Your task to perform on an android device: I want to browse Martin Garrix's songs on the Wynk app because he's my favorite musician.
Image 0: 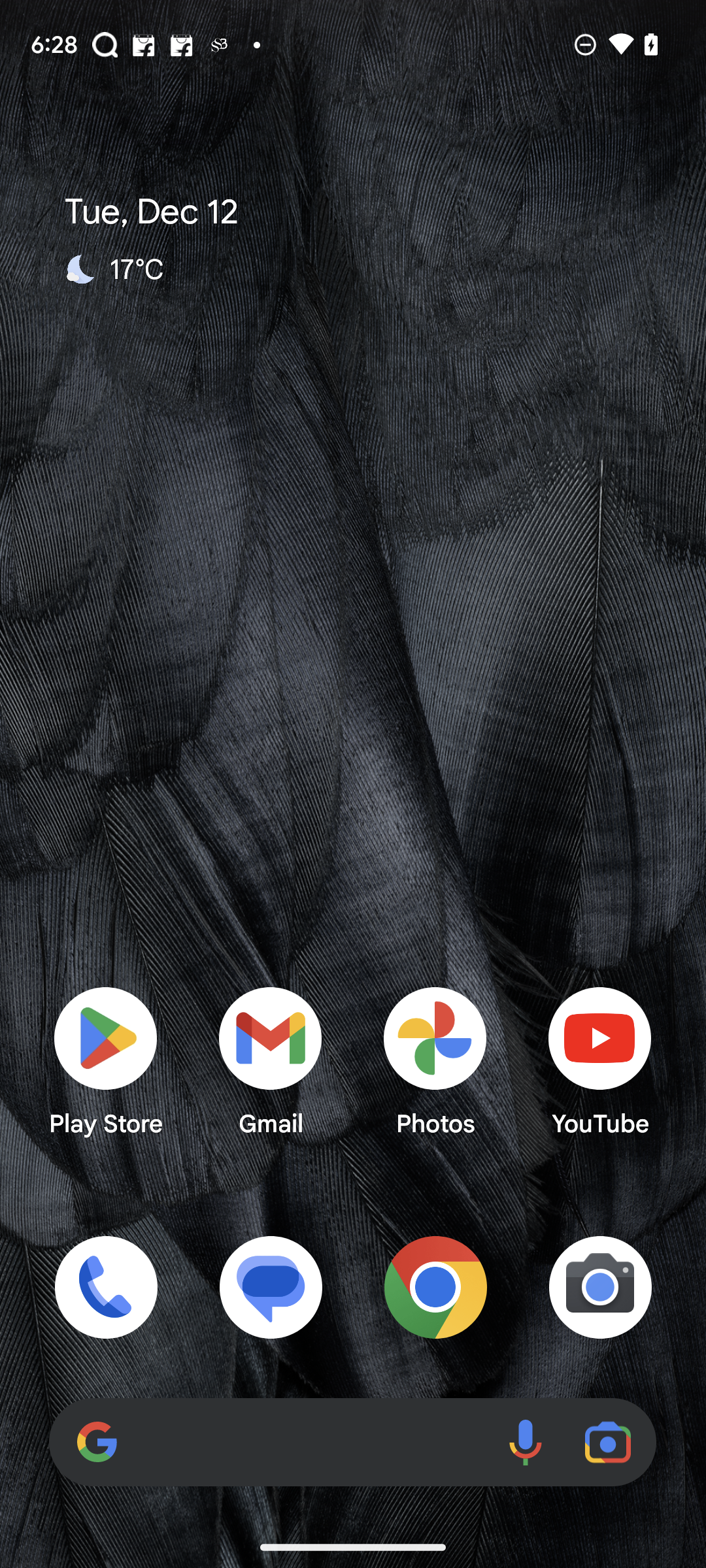
Open the Wynk app.
Step 0: open app "Wynk Music"
Image 1: 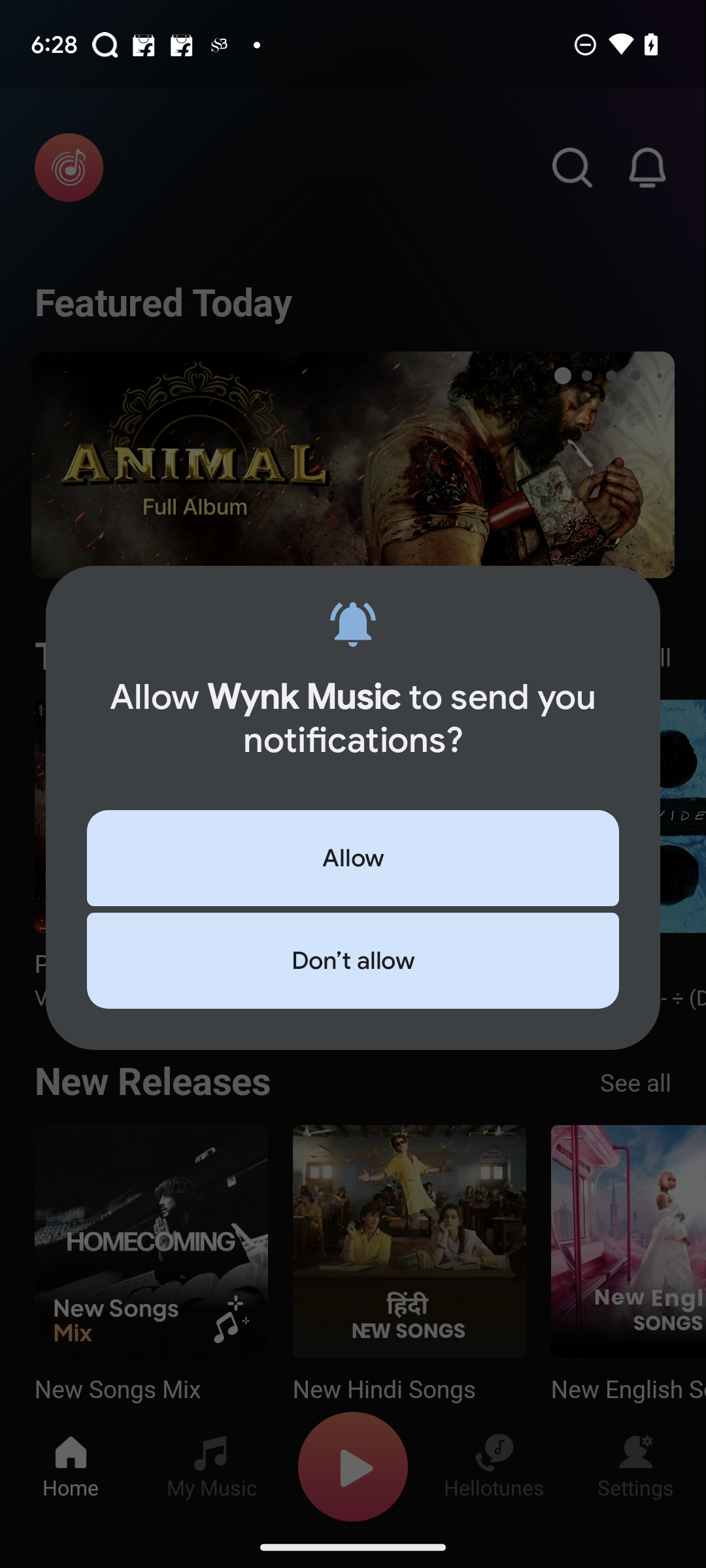
Click on Don't allow.
Step 1: click (353, 960)
Image 2: 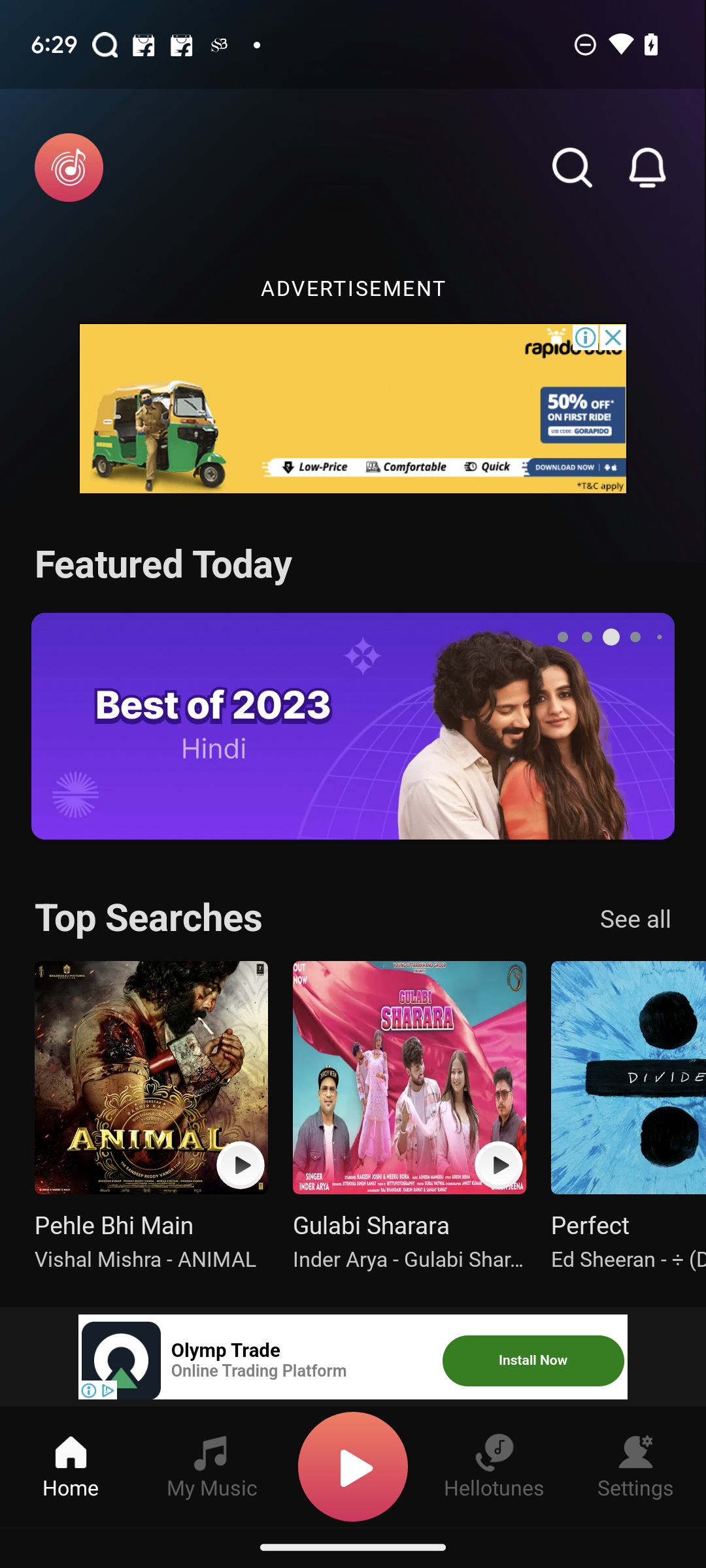
Click on the search icon on top of the screen.
Step 2: click (572, 167)
Image 3: 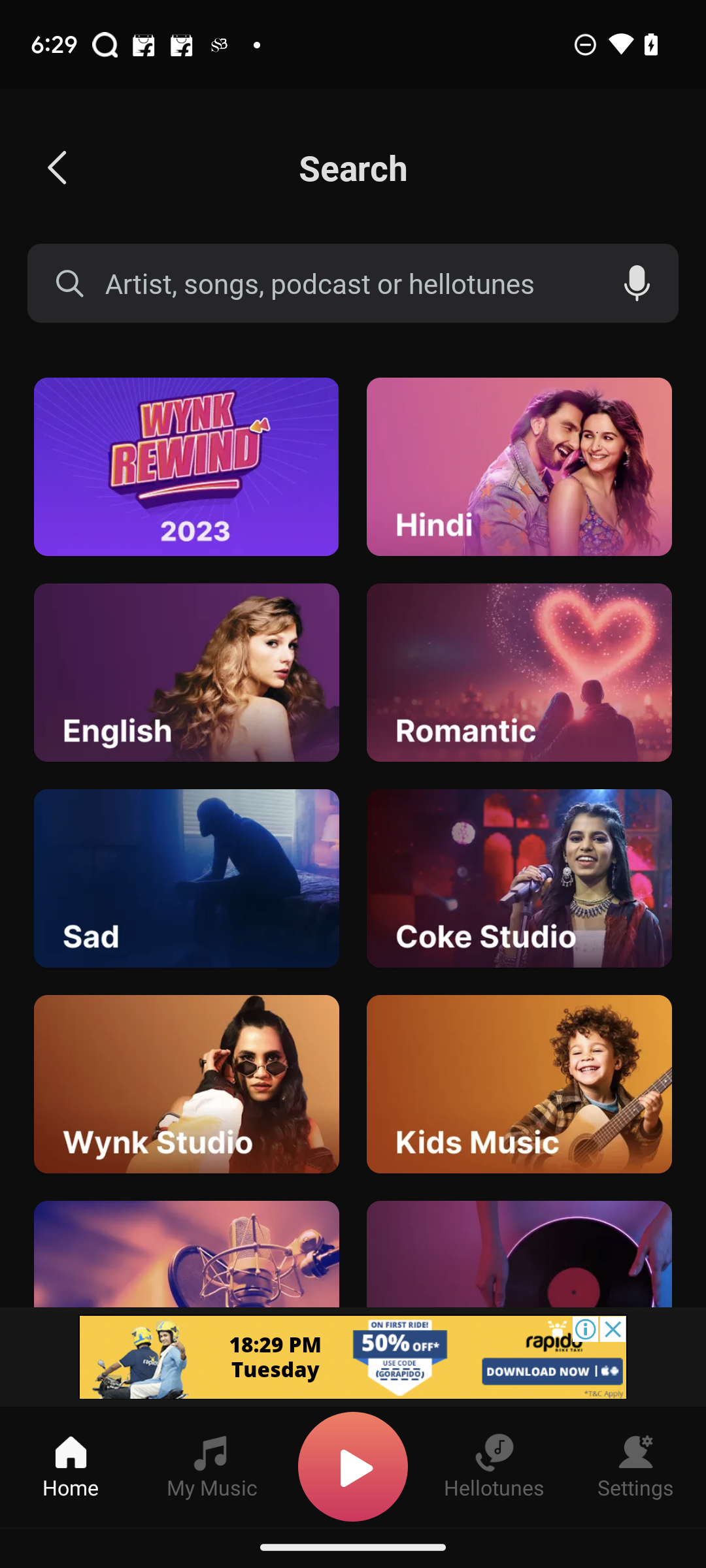
Enter Martin Garrix in the search bar.
Step 3: type "Martin Garrix"
Image 4: 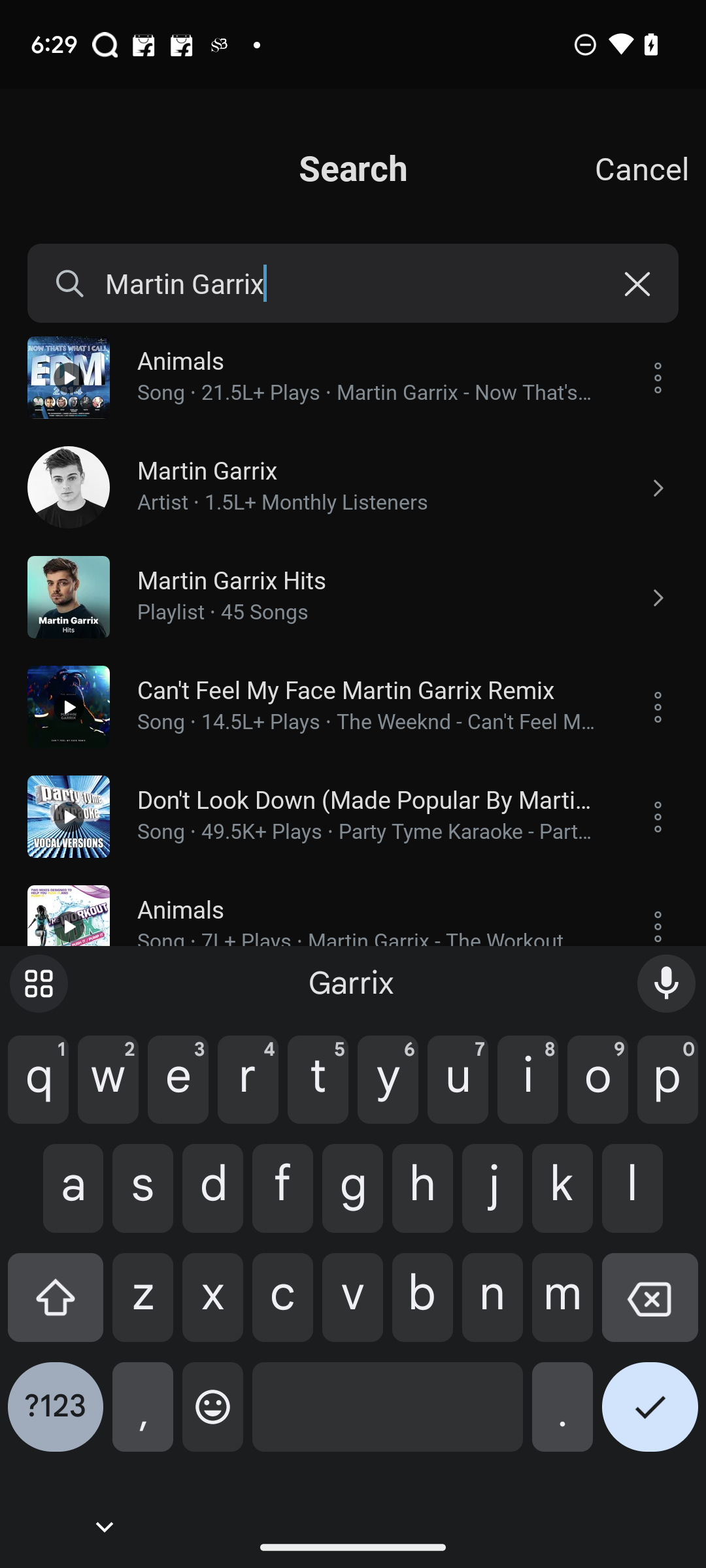
Click on tick button on the bottom right side of the screen.
Step 4: click (650, 1417)